Your task to perform on an android device: Remove "The Road Less Traveled"  book by Elizabeth Billingsley from my  Bookscape app  cart.
Image 0: 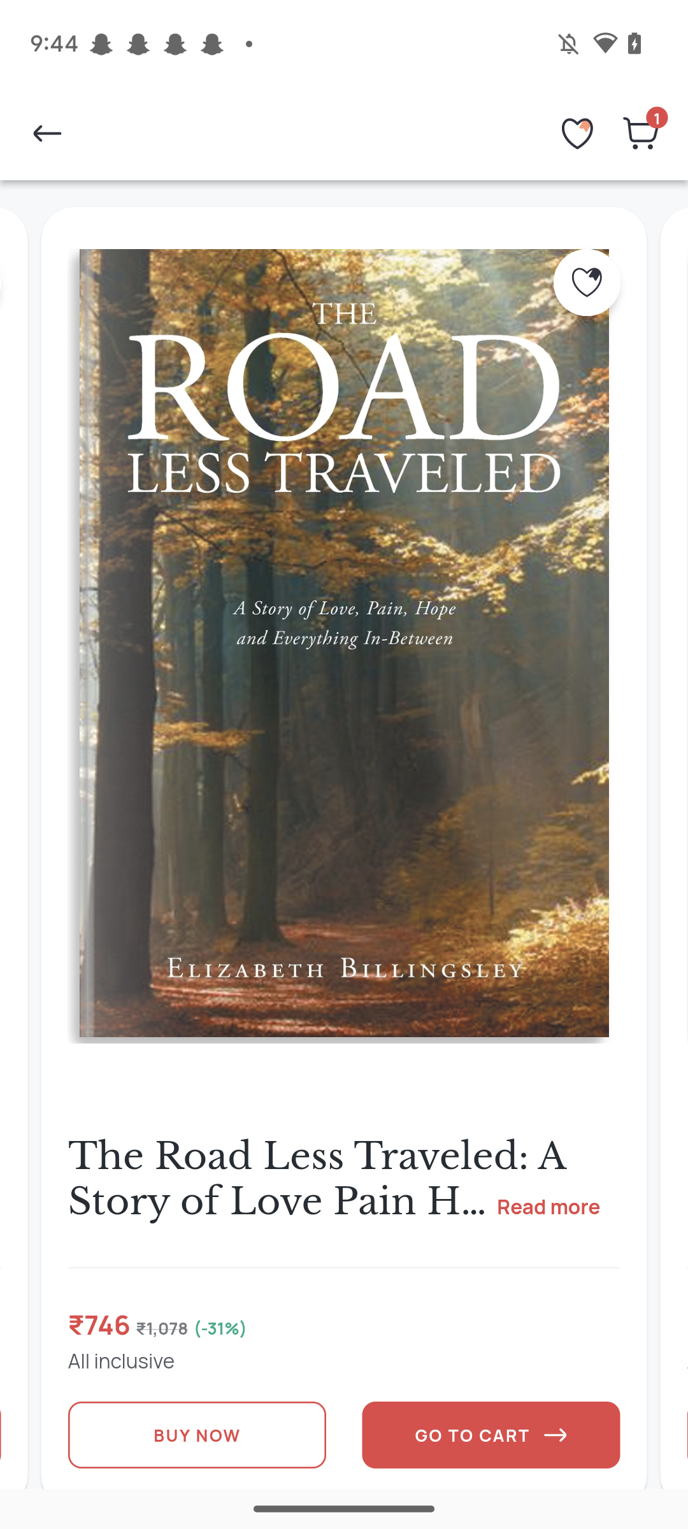
Click on the "Go to Cart " tab at the bottom right corner.
Step 0: click (491, 1435)
Image 1: 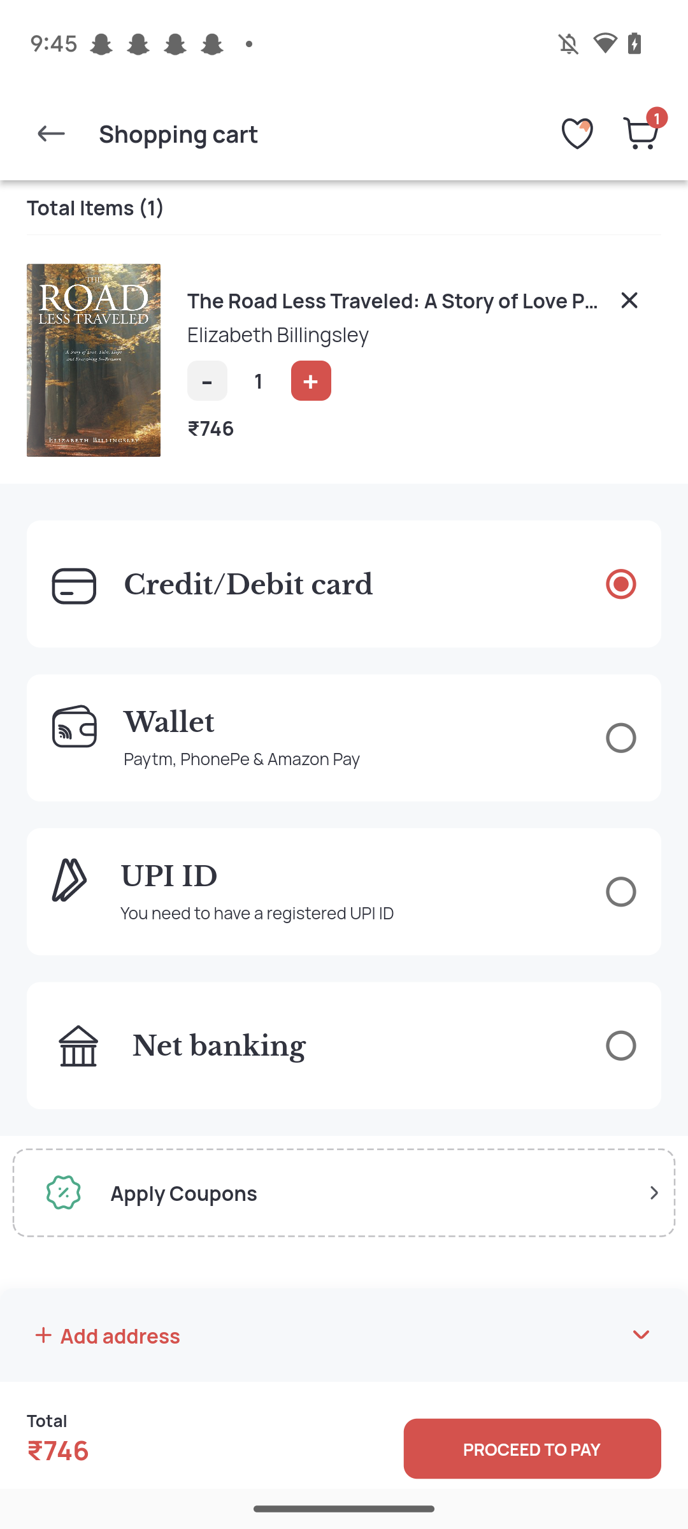
Click on the X icon of the book  The Road Less Traveled".
Step 1: click (344, 358)
Image 2: 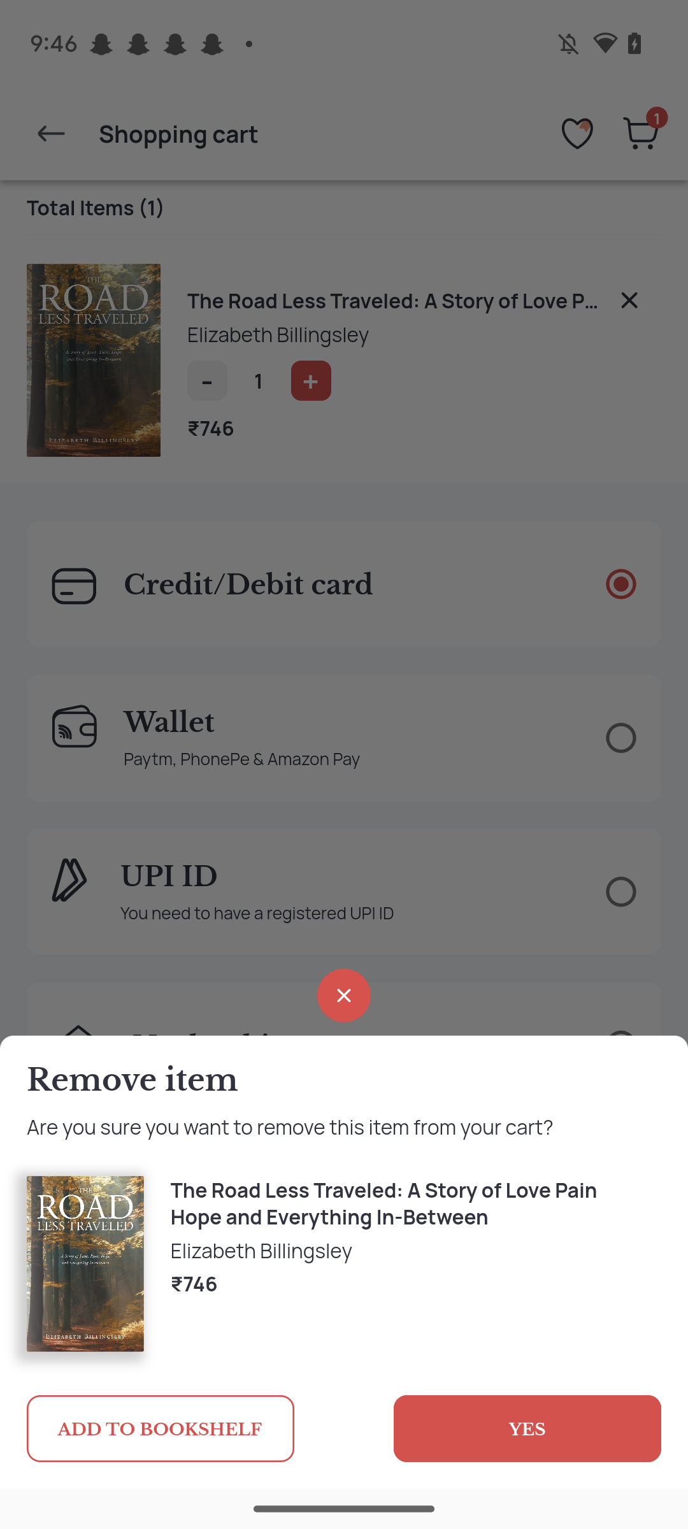
Click on the Yes tab at the bottom right.
Step 2: click (527, 1428)